Your task to perform on an android device: I want to delete the recording which I recorded today, because I think my voice is not clear in that.
Image 0: 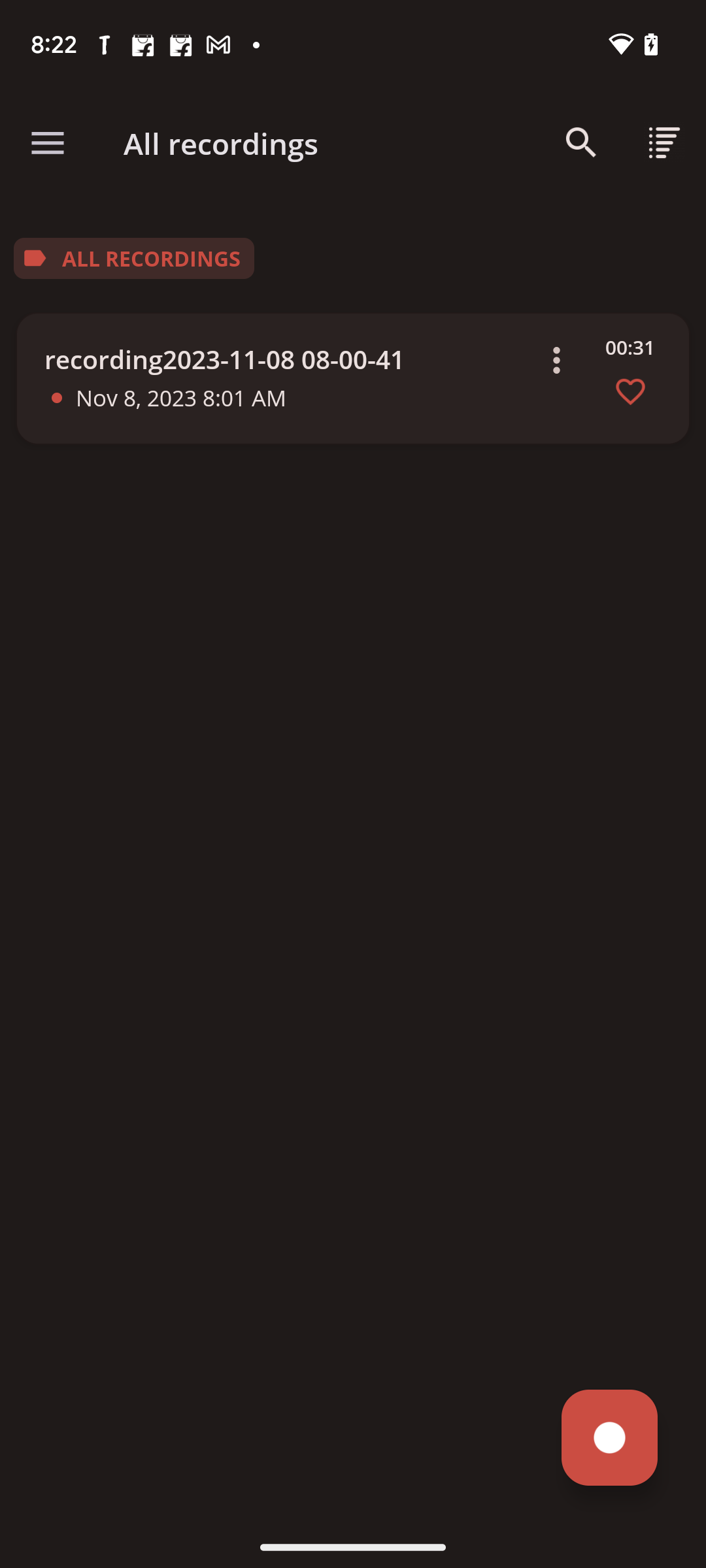
Click on the triple dot menu button on the recording detail card.
Step 0: click (556, 360)
Image 1: 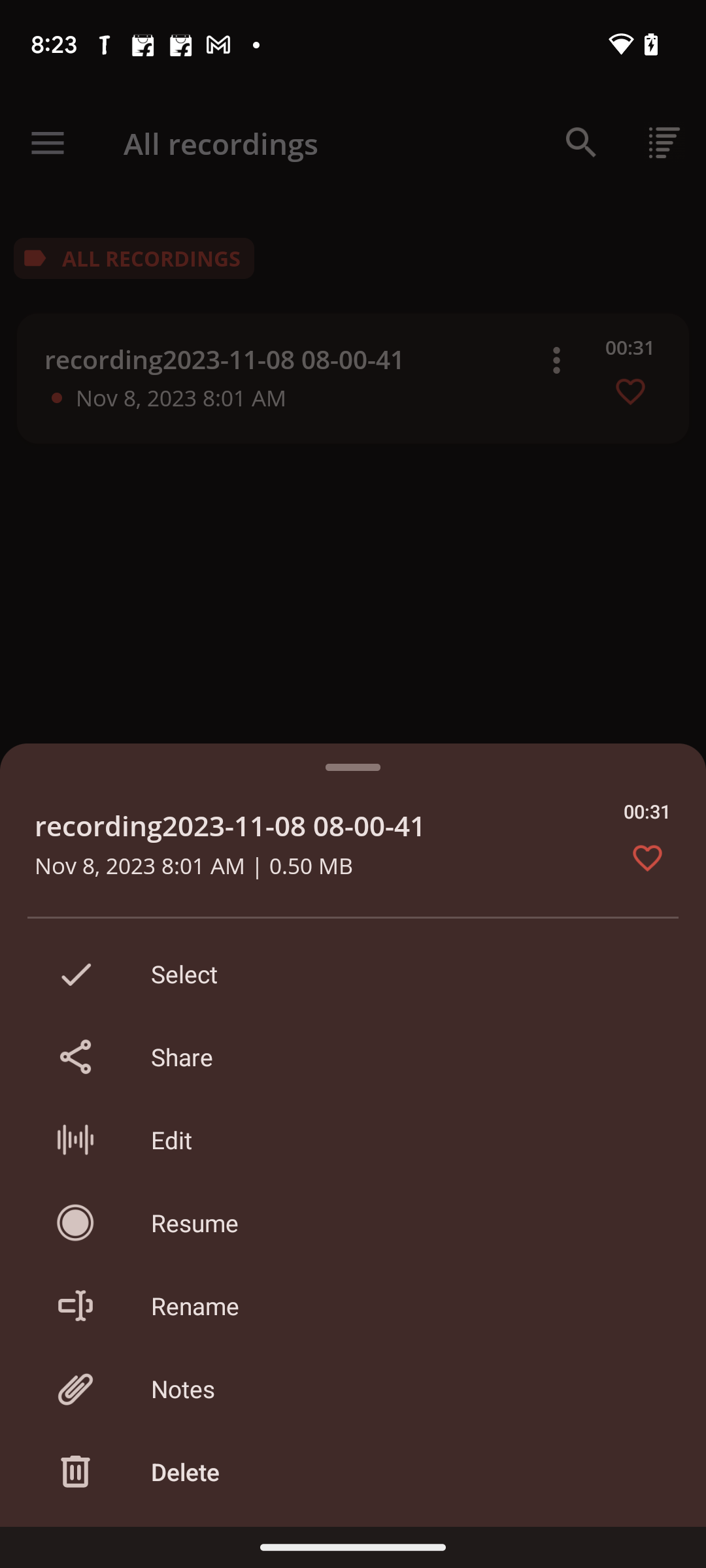
Click on the delete button on the bottom of the screen.
Step 1: click (353, 1471)
Image 2: 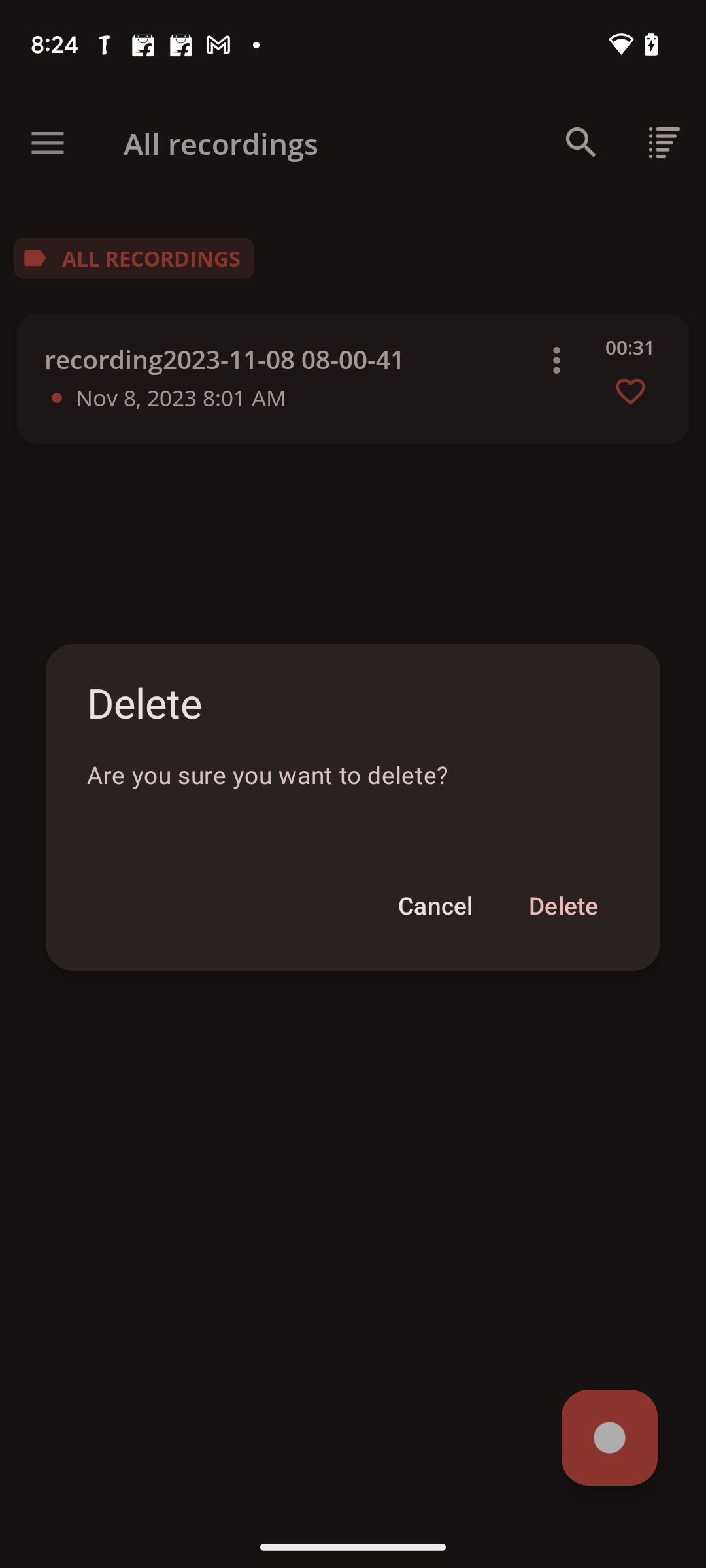
Click on delete button.
Step 2: click (563, 905)